Your task to perform on an android device: Open the Pizza Hut app and search for Cheezy Mushroom Magic Pizza to see details about it
Image 0: 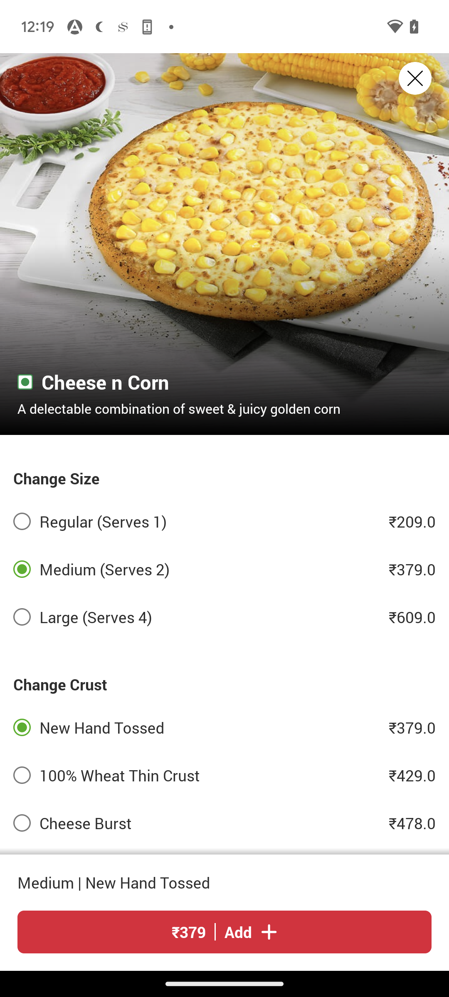
open pizza hut app
Step 0: open app "Pizza Hut"
Image 1: 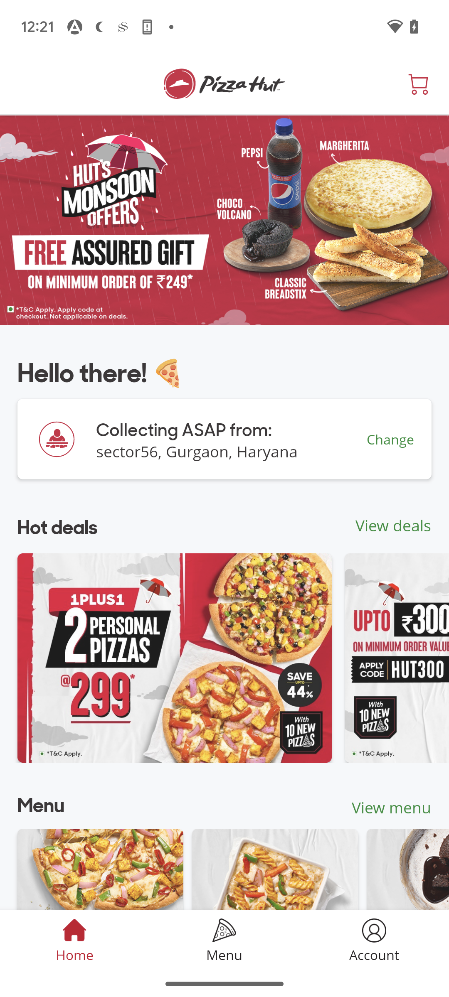
click on the menu tab at the bottom of the screen 
Step 1: click (224, 940)
Image 2: 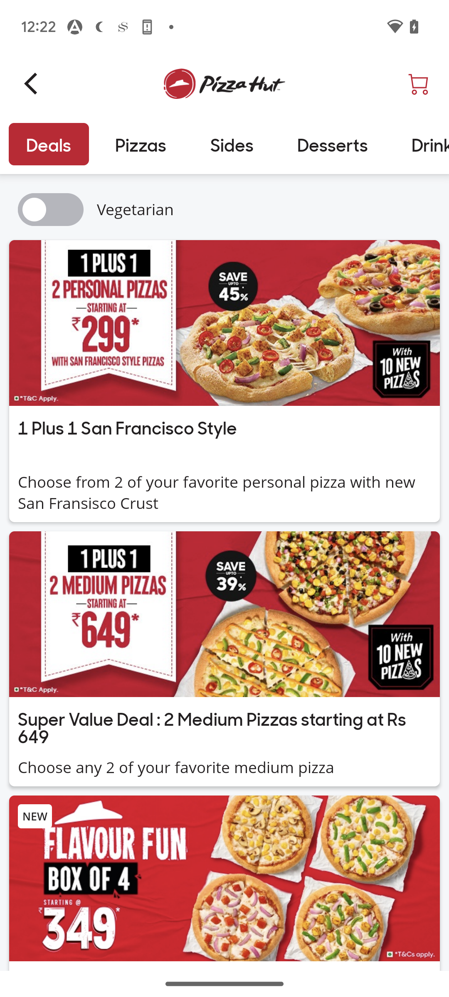
go to the pizza tab 
Step 2: click (141, 144)
Image 3: 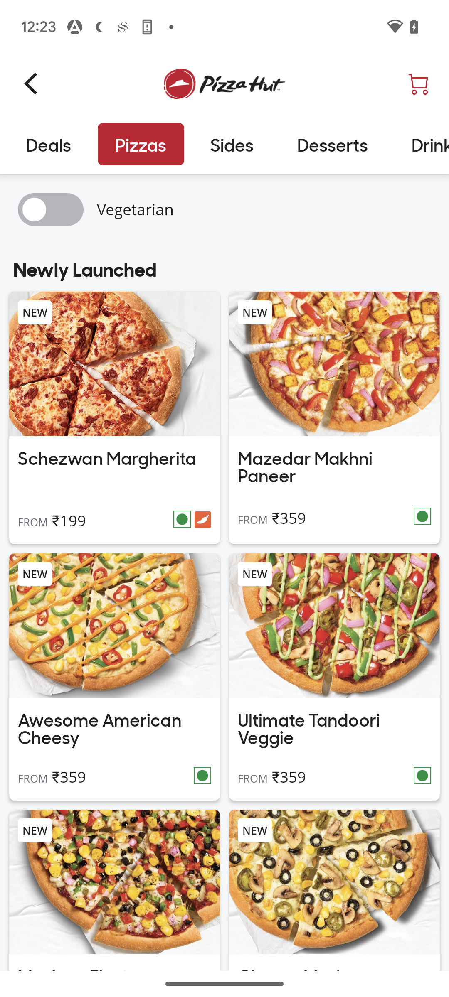
swipe up to view the cheezy Mushroom magic pizza
Step 3: scroll down
Image 4: 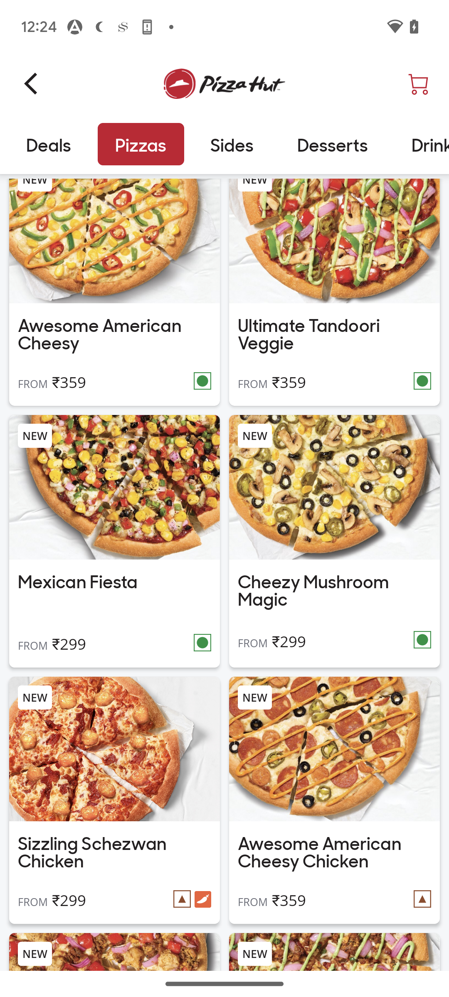
click on the cheezy mushroom magic pizza image
Step 4: click (334, 541)